Your task to perform on an android device: Use snapdeal app view the product specificantion of Aldeco 9 Pieces full Hex Allen Key Kit Bolt Spanner Goti Wrench on the Snapdeal app.
Image 0: 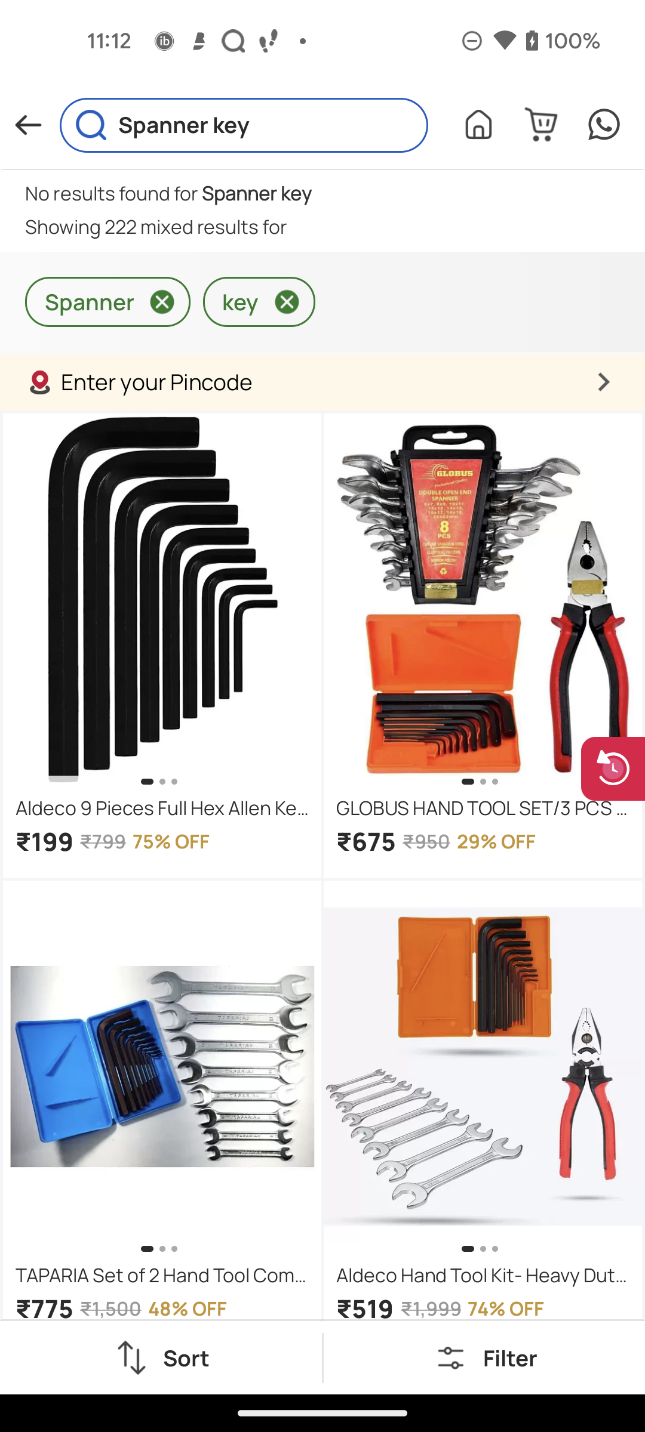
Click on the Aldeco 9 Pieces full Hex Allen Key Kit Bolt Spanner Goti Wrench  
Step 0: click (162, 807)
Image 1: 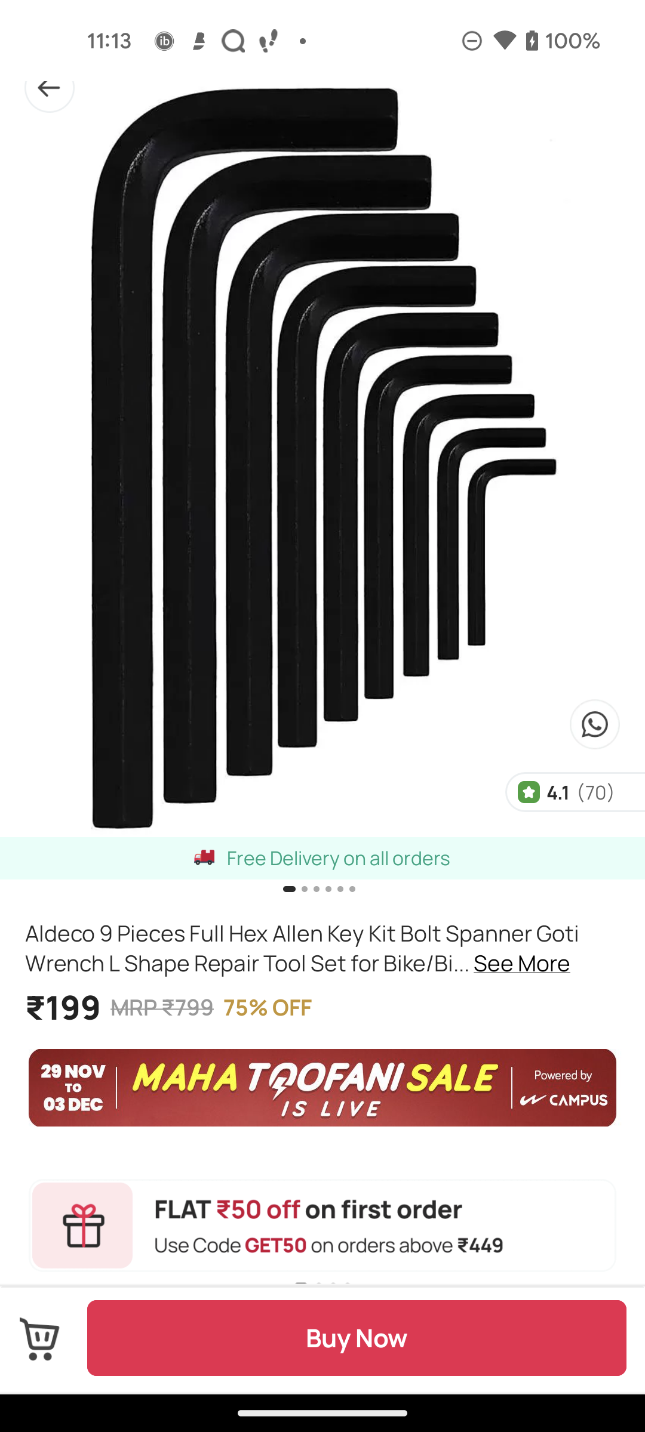
Swipe up to see Specifications
Step 1: scroll down
Image 2: 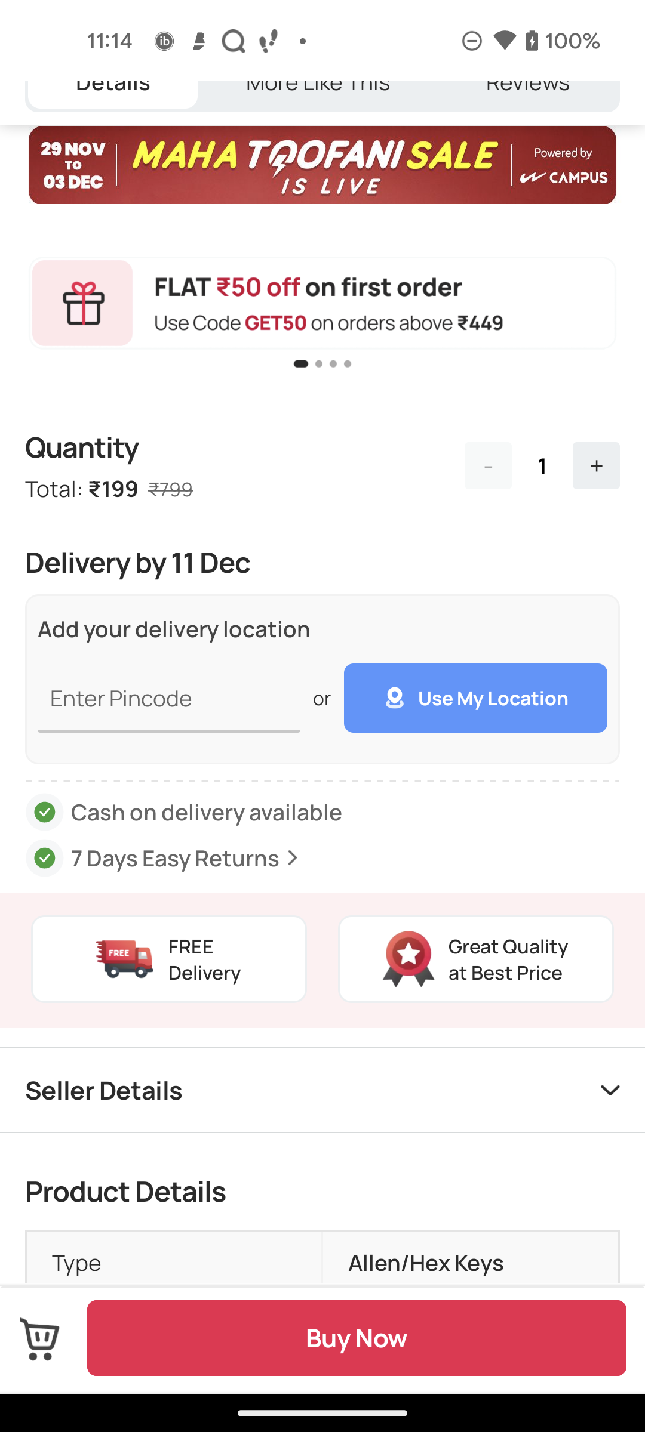
Swipe up to see Specifications
Step 2: scroll down
Image 3: 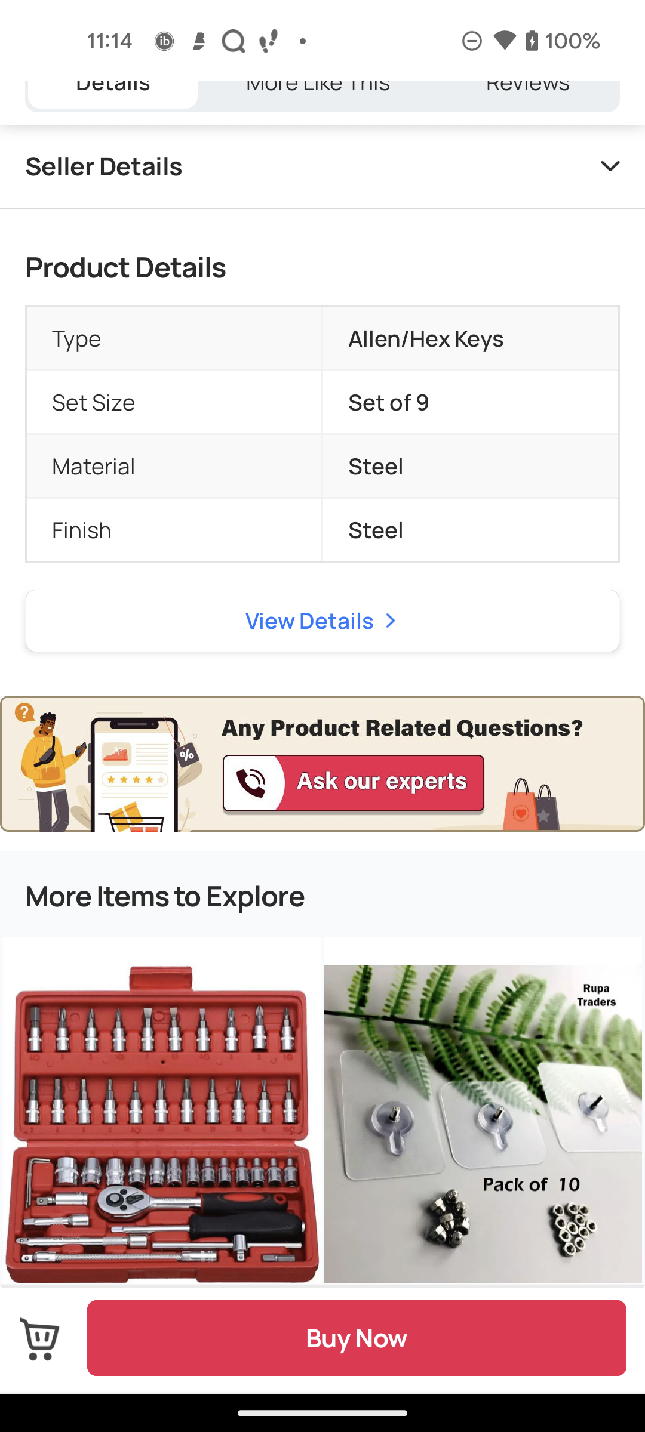
Click on view details
Step 3: click (309, 621)
Image 4: 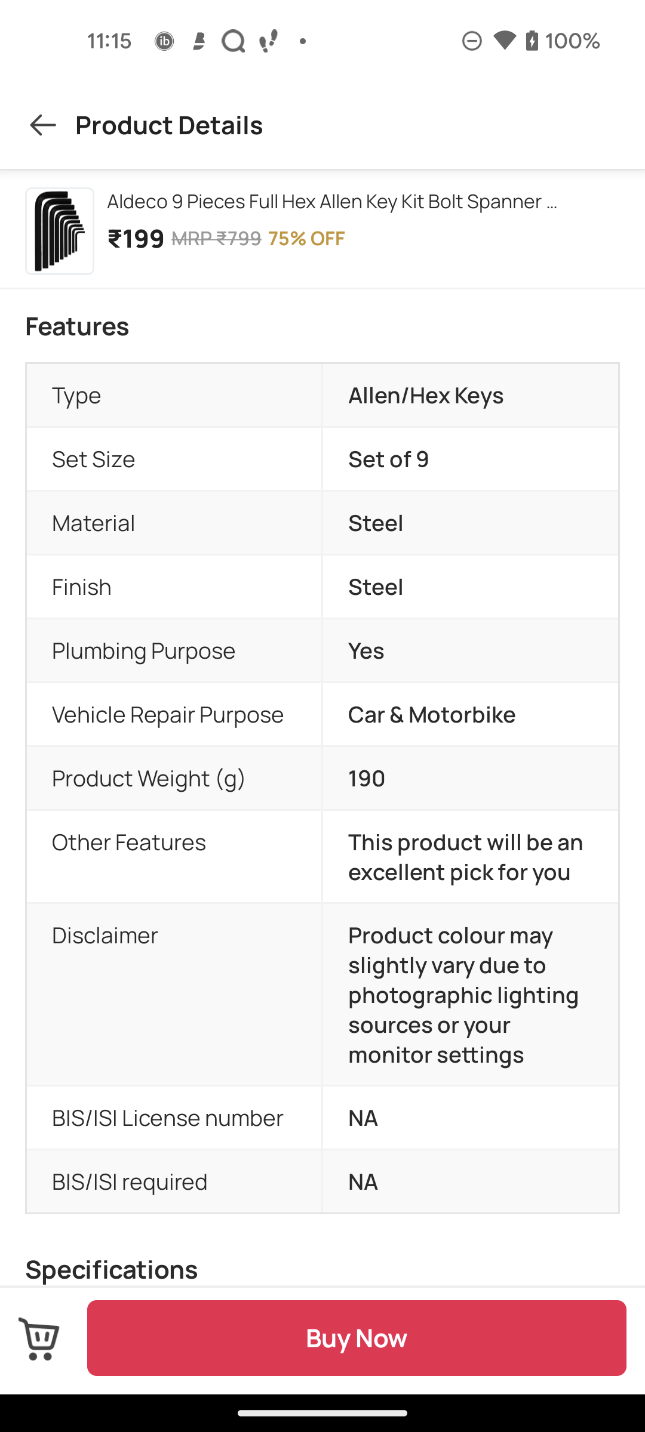
Swipe up 
Step 4: scroll down